Your task to perform on an android device: Use the Nykaaman app to view the details of the Puma Hybrid Nx Men Black Running Shoes.
Image 0: 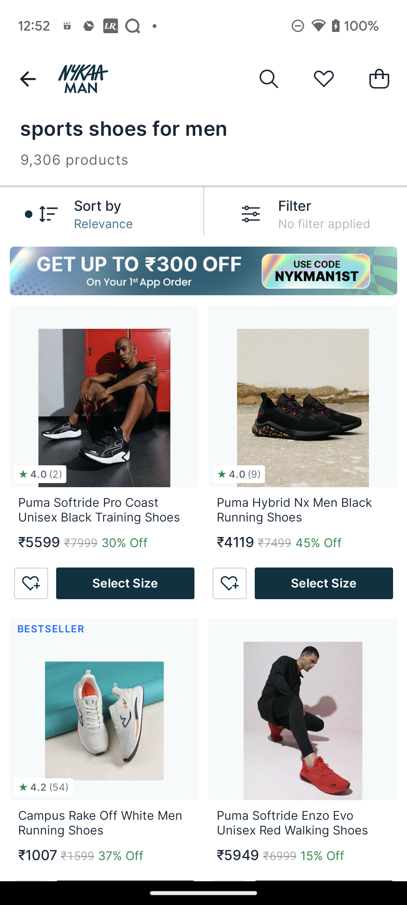
Click on Puma Hybrid Nx Men Black Running Shoes
Step 0: click (321, 460)
Image 1: 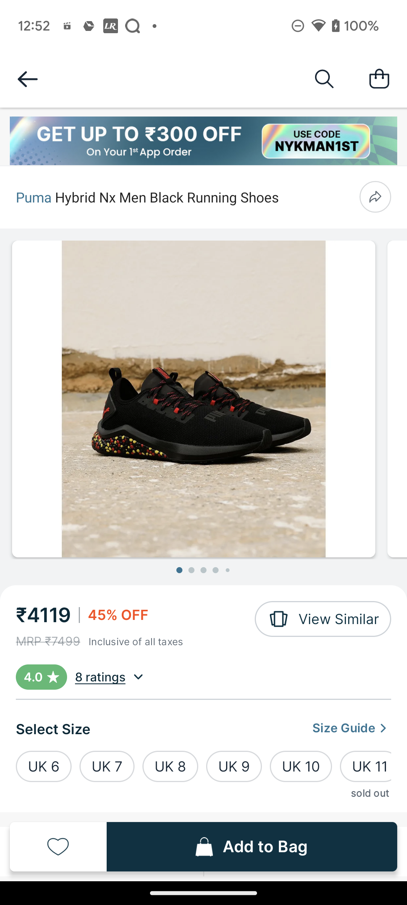
Swipe up to see the details
Step 1: scroll down
Image 2: 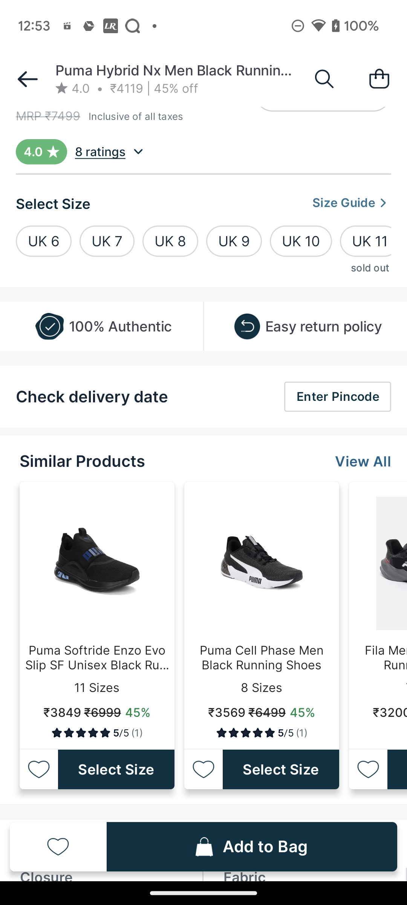
Swipe up to see the details
Step 2: scroll down
Image 3: 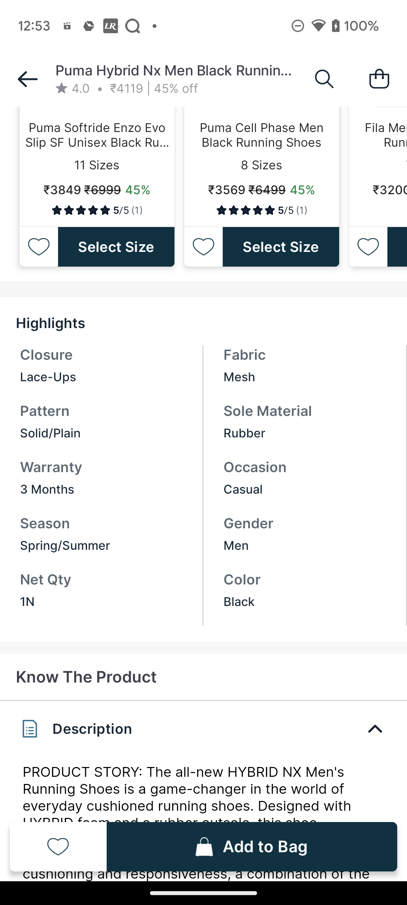
Swipe up to see the details
Step 3: scroll down
Image 4: 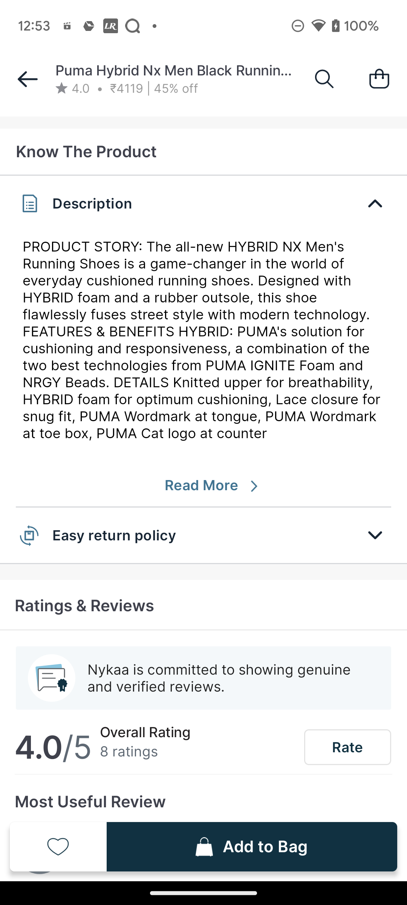
Click on Read more of Description
Step 4: click (203, 485)